Your task to perform on an android device: Look for the tv wall mount with tv stands category on the banggood app before making a decision. I want to add specifications.
Image 0: 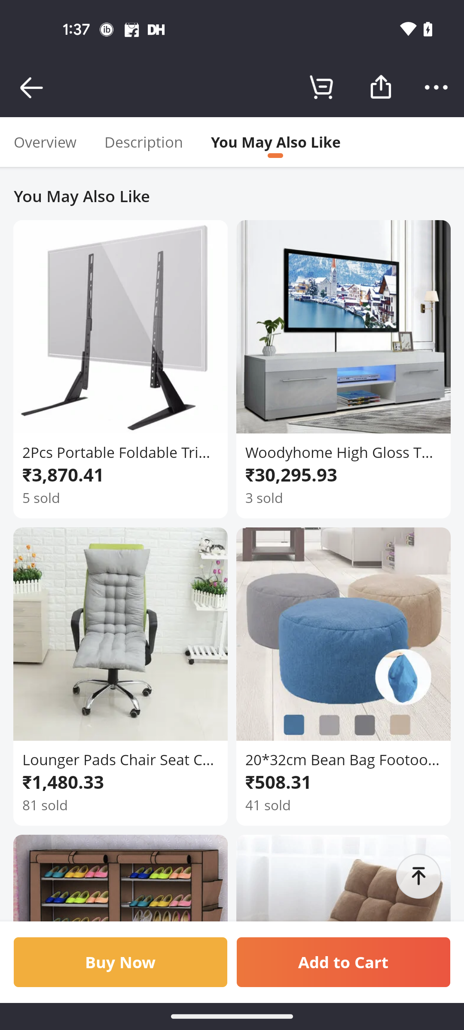
Go back to the previous page
Step 0: press back button
Image 1: 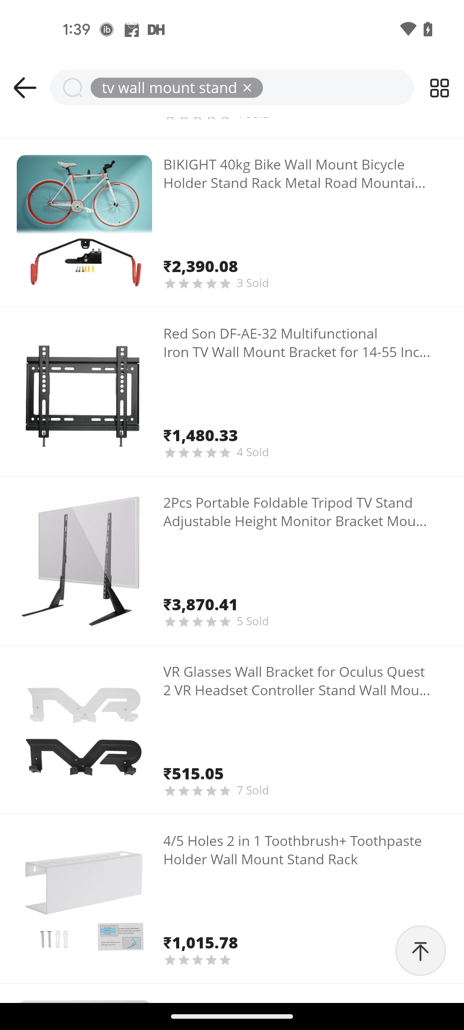
Swipe down to view the filter option
Step 1: scroll up
Image 2: 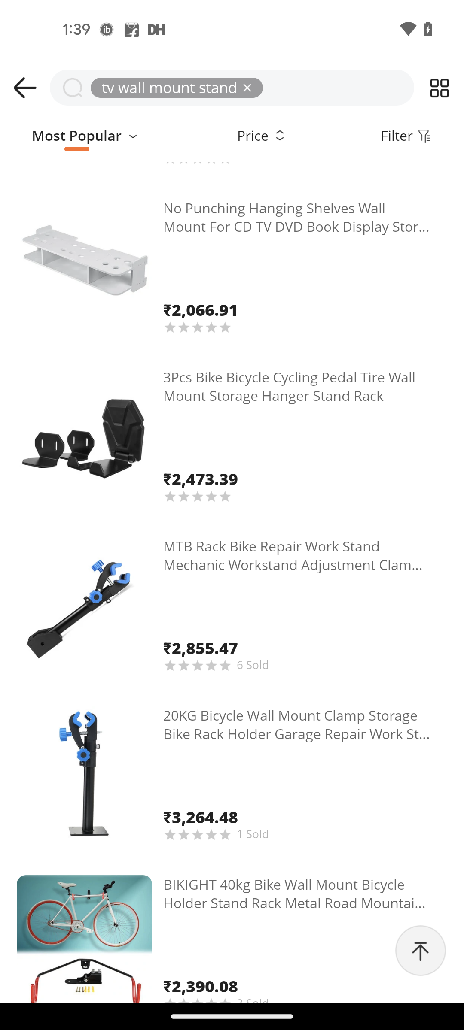
Tap on the filter option
Step 2: click (397, 135)
Image 3: 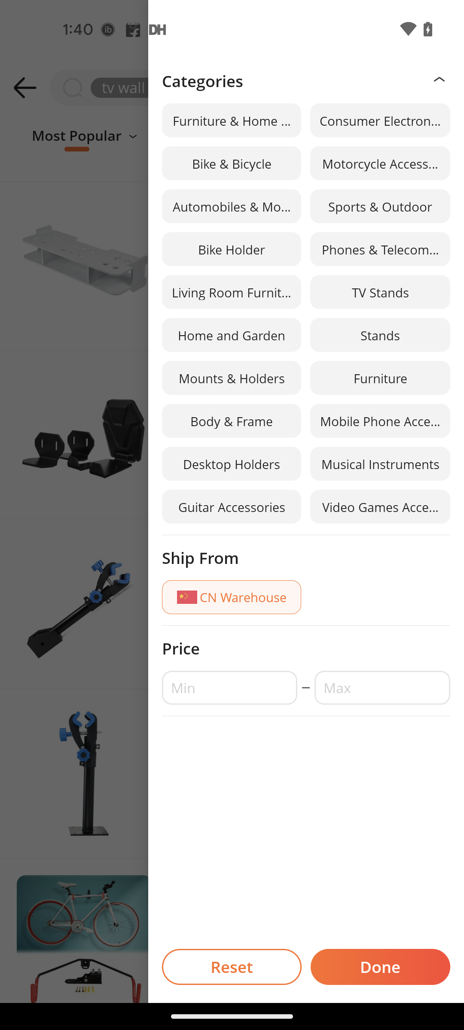
Select the tv stands category
Step 3: click (380, 292)
Image 4: 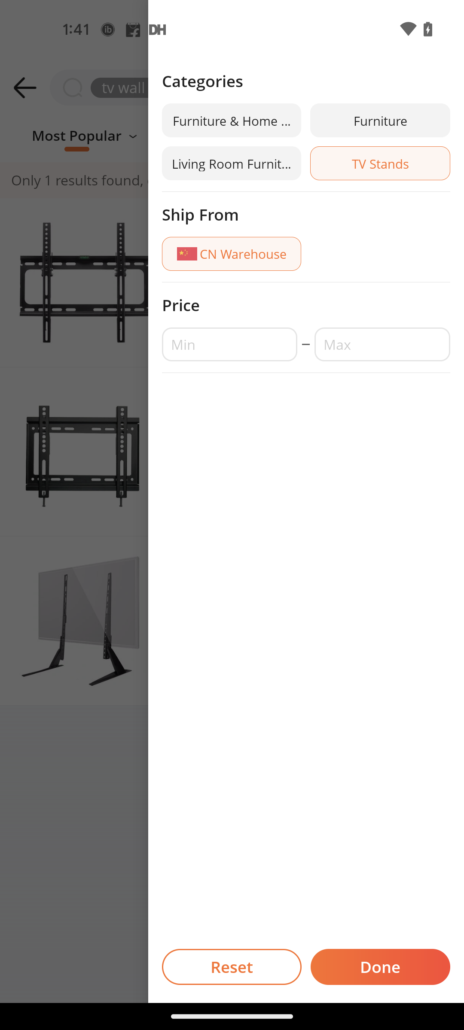
Tap on the done button at the bottom right corner of the screen
Step 4: click (380, 966)